Your task to perform on an android device: In the Black Lotus app, I want to listen to Morning at the Beach meditation in the Other Powerful Meditations category in order to make peace of mind.
Image 0: 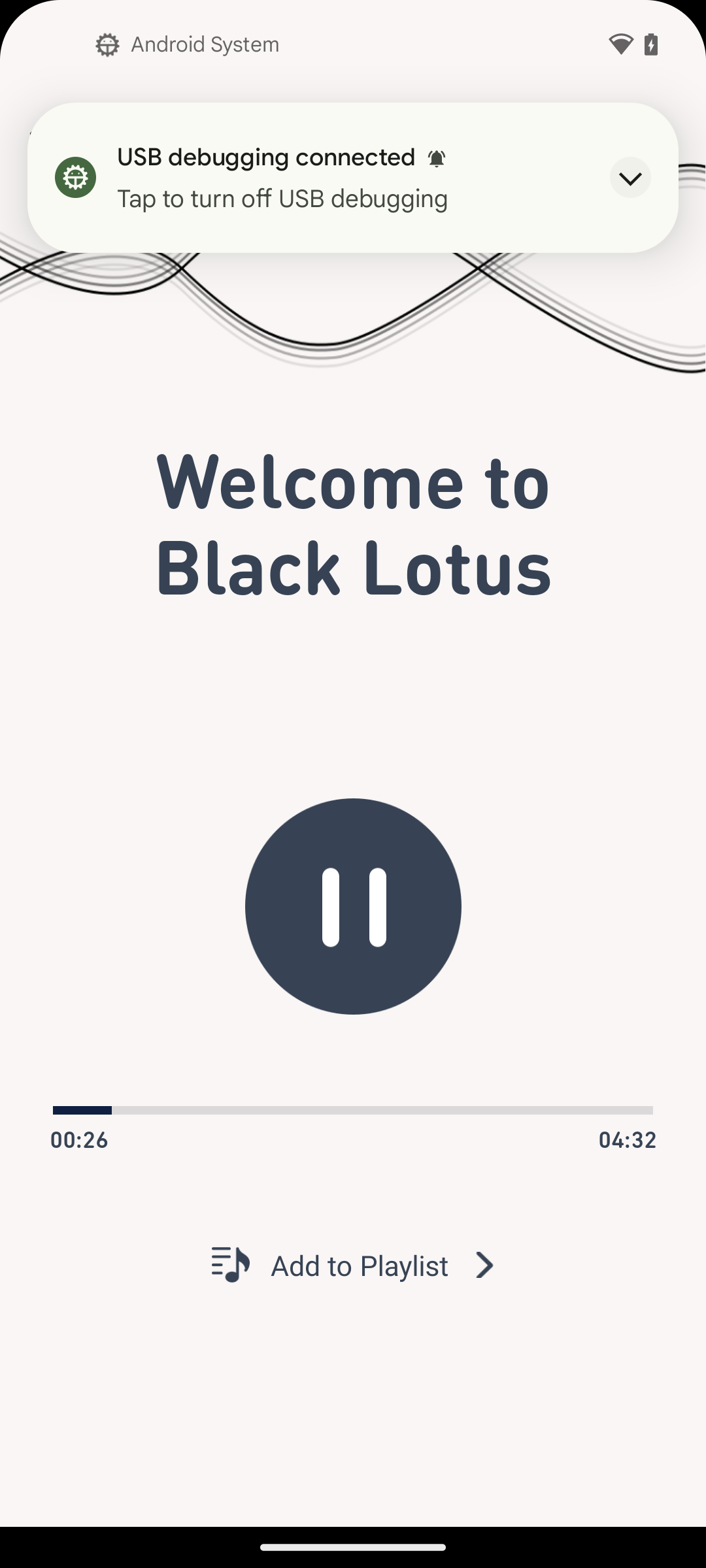
Go back to the previous page
Step 0: press back button
Image 1: 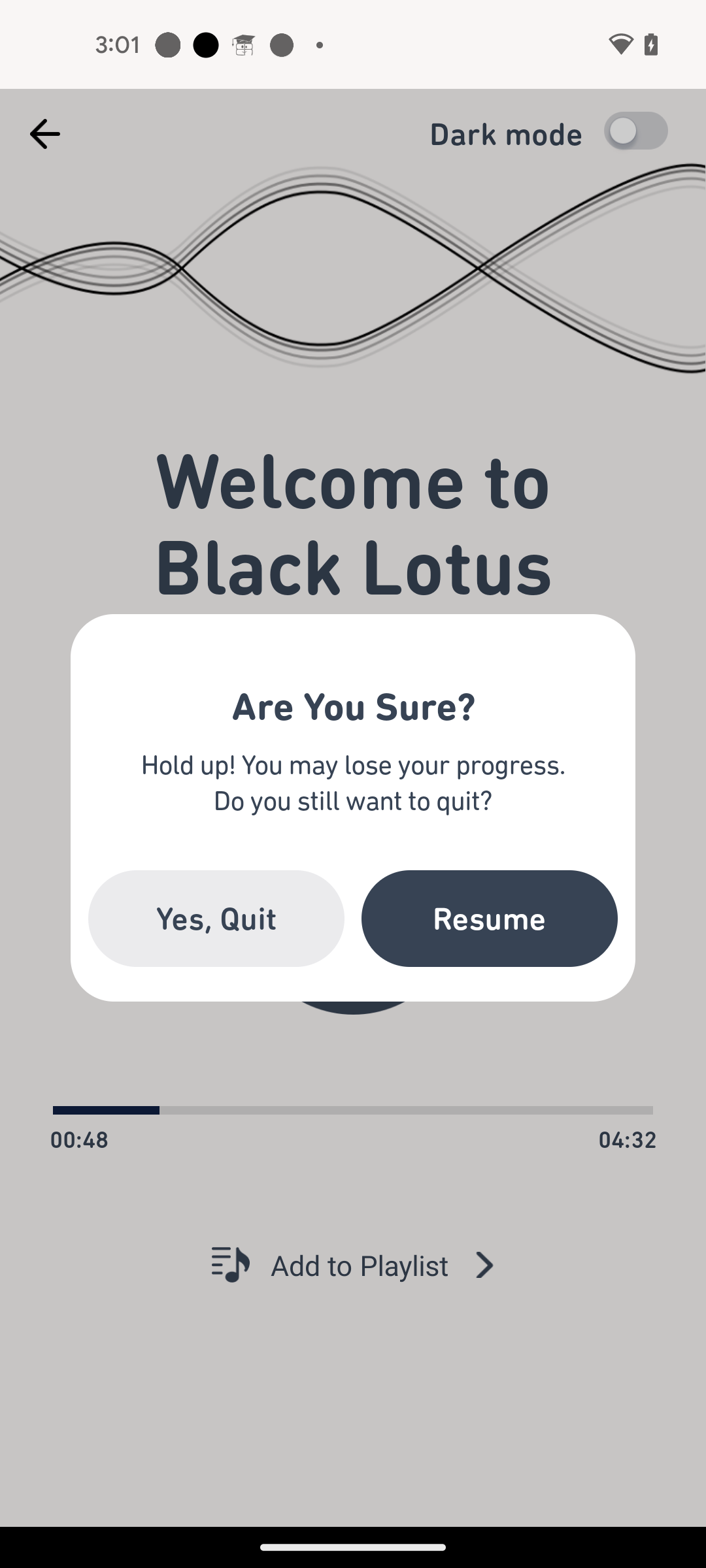
Click on the Yes, Quit option
Step 1: click (216, 919)
Image 2: 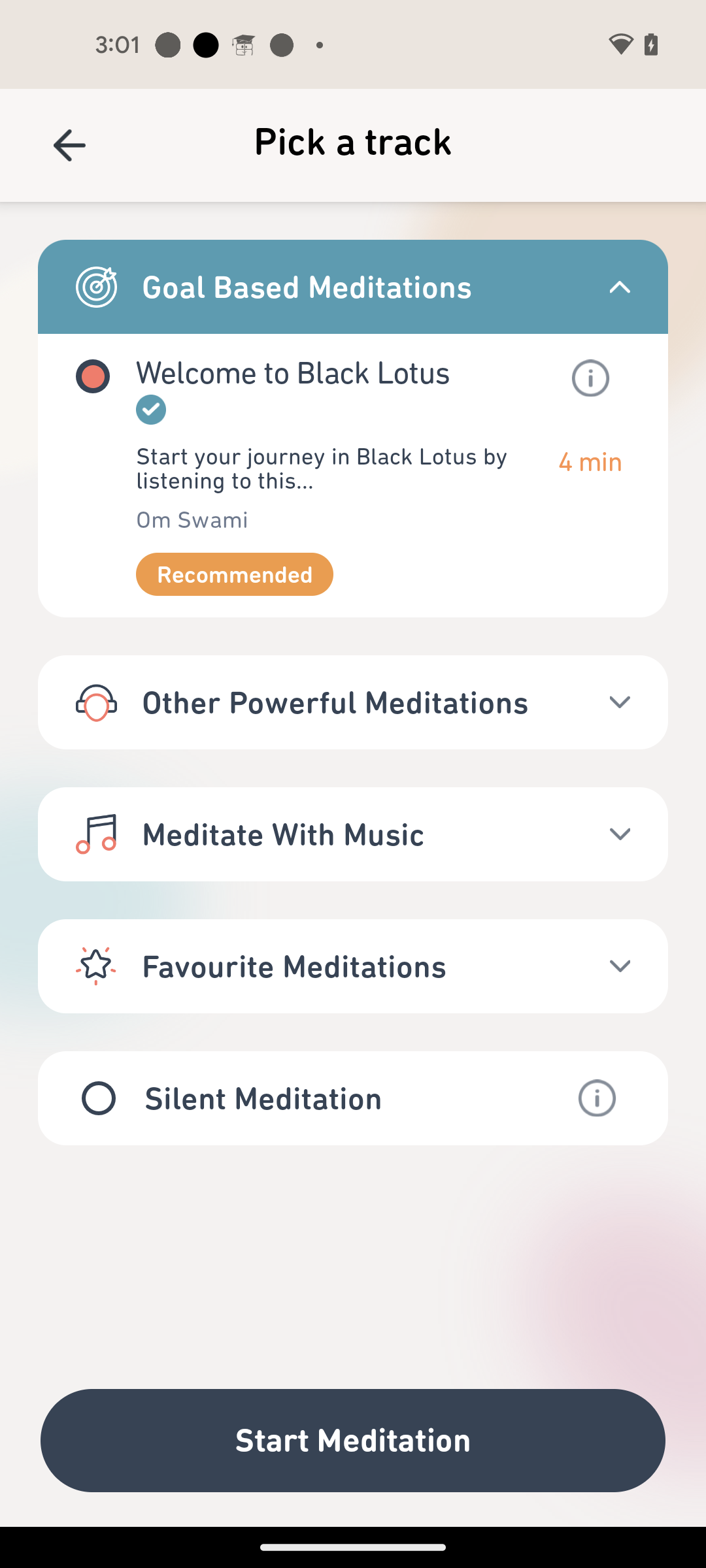
Click on the Other Powerful Meditations option
Step 2: click (363, 702)
Image 3: 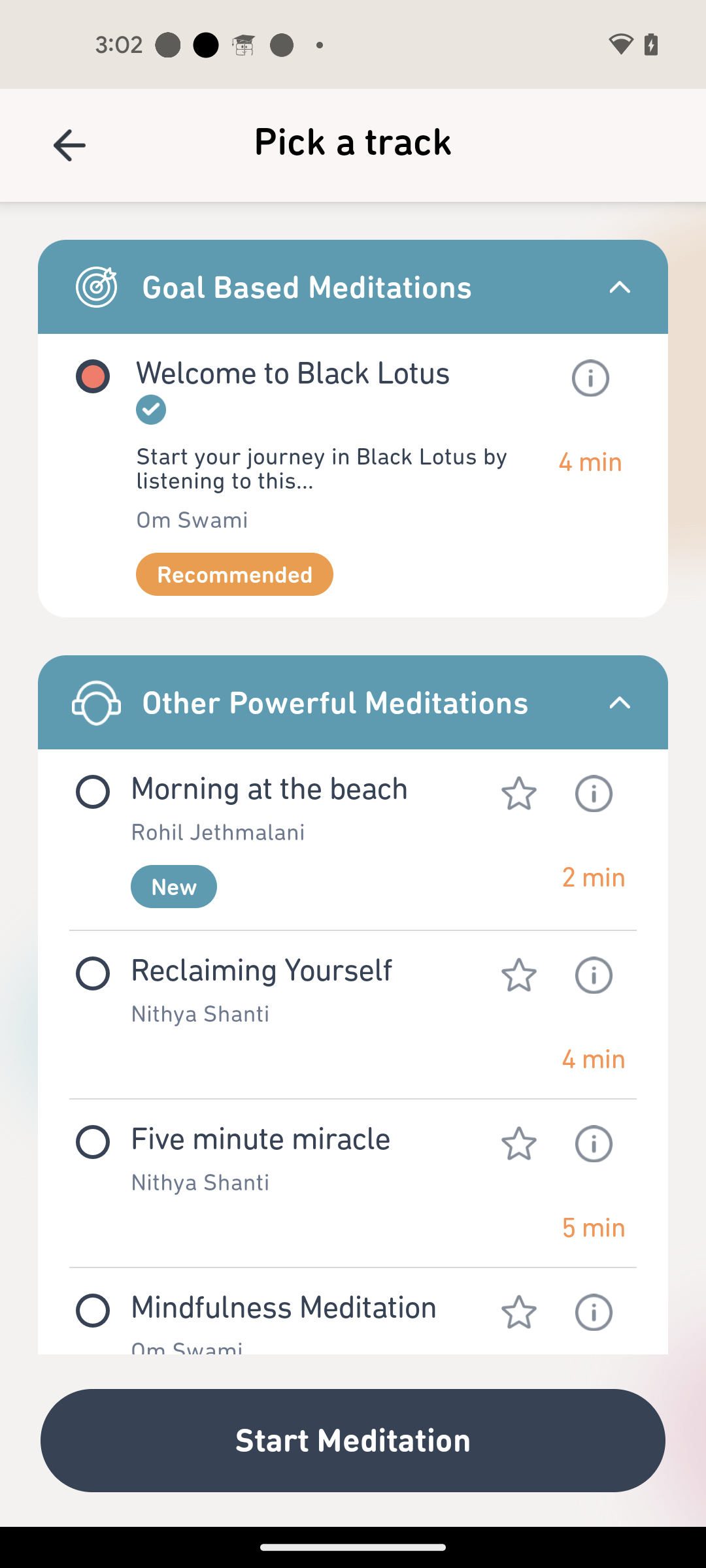
Select the Morning at the beach option
Step 3: click (79, 791)
Image 4: 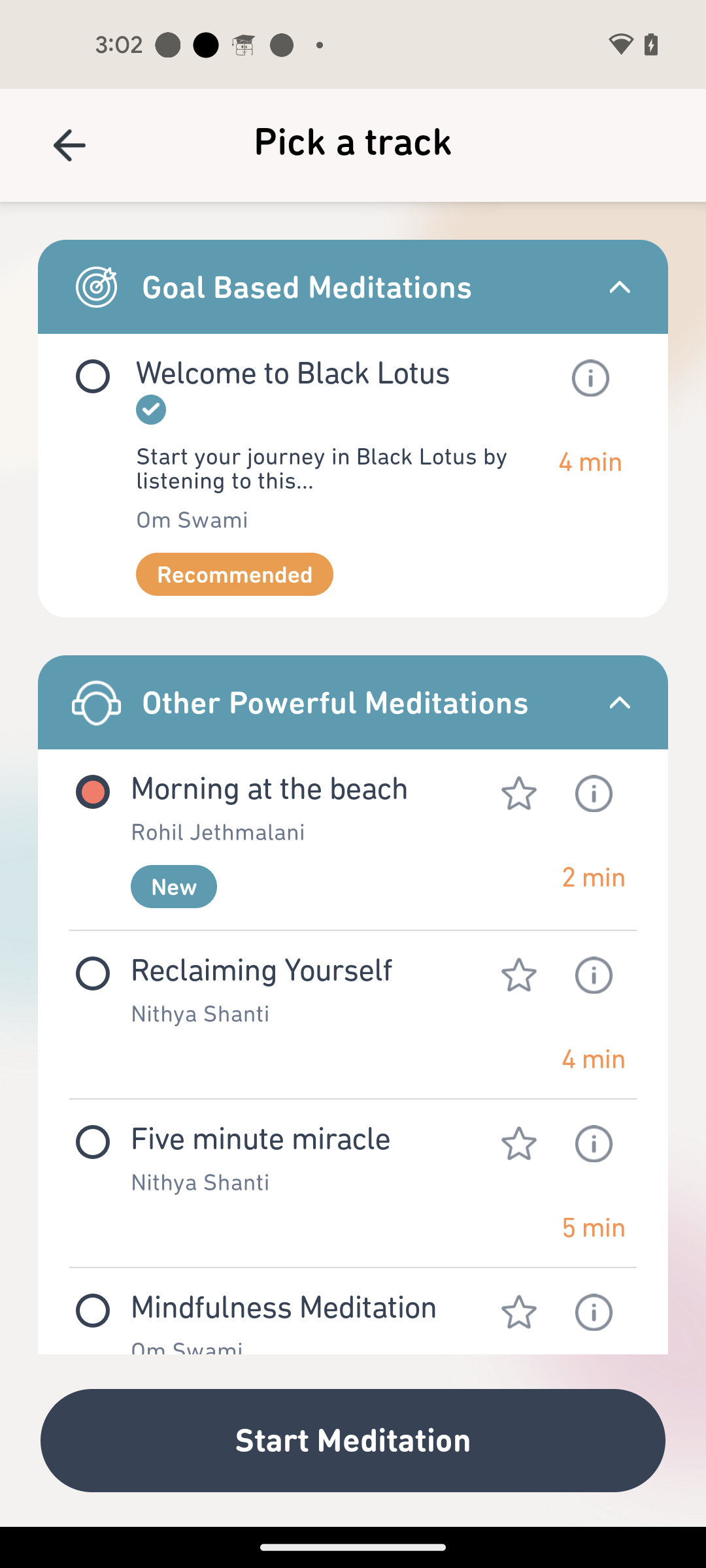
Click on the Start Meditation button
Step 4: click (405, 1484)